Your task to perform on an android device: I want to look at the reviews of the Fabbmate shoes so as to confirm the purchase , Read the reviews in the Flipkart app 
Image 0: 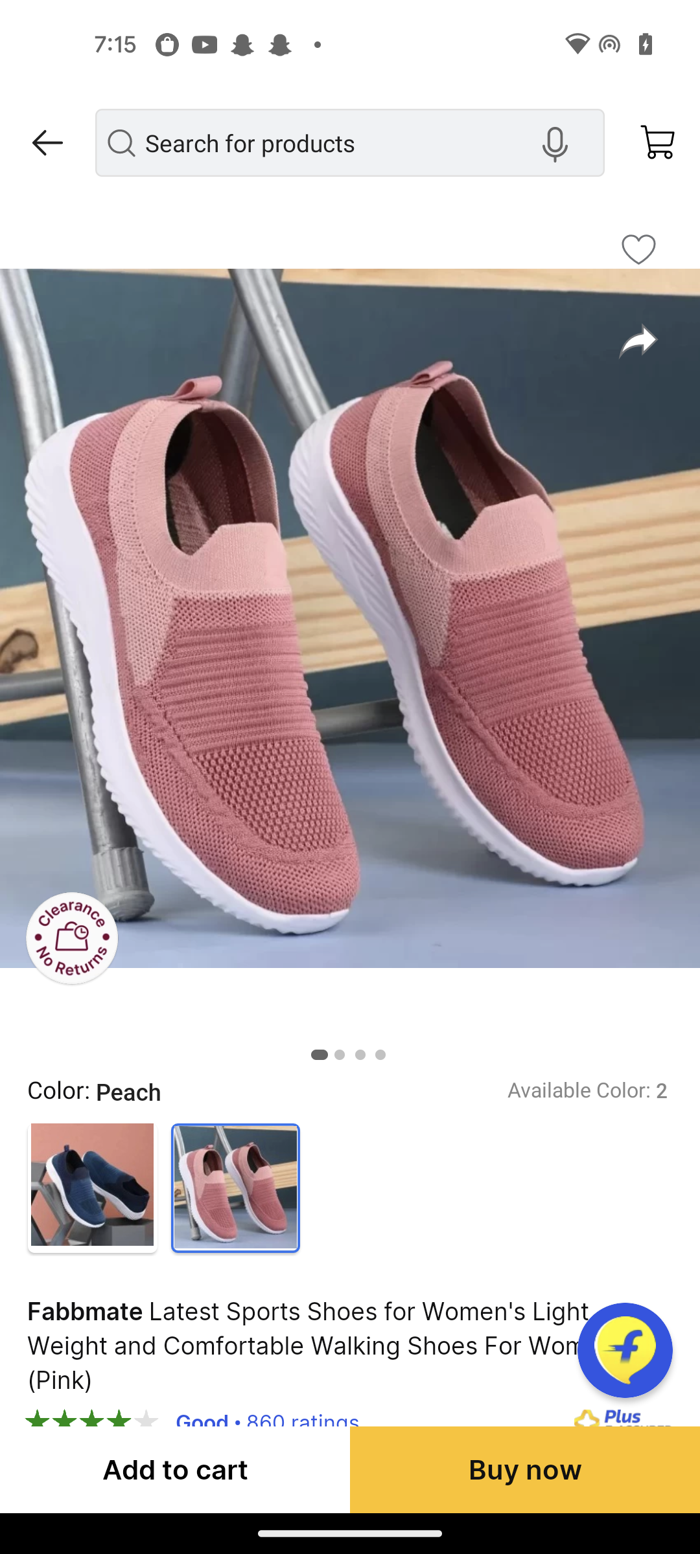
Swipe up to view the review option 
Step 0: scroll down
Image 1: 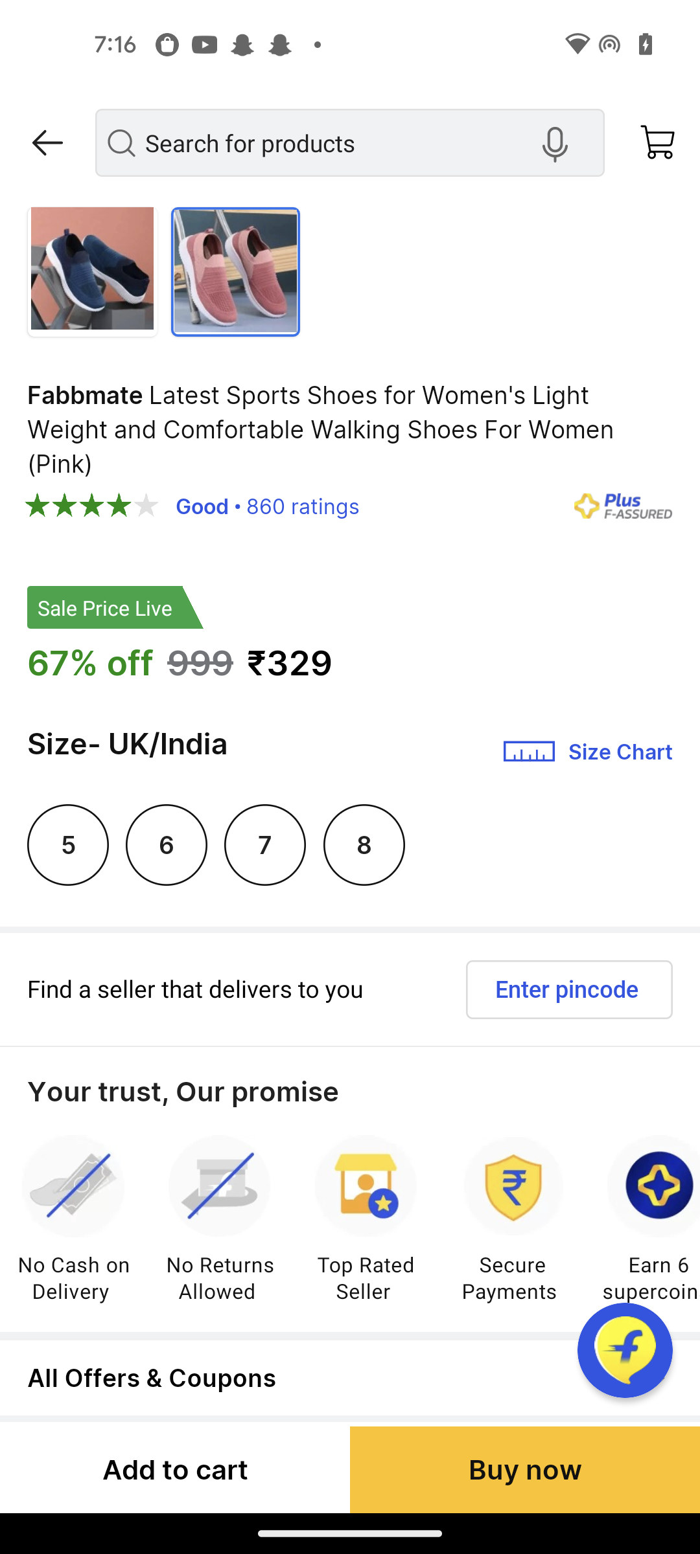
Swipe up to view the review option 
Step 1: scroll down
Image 2: 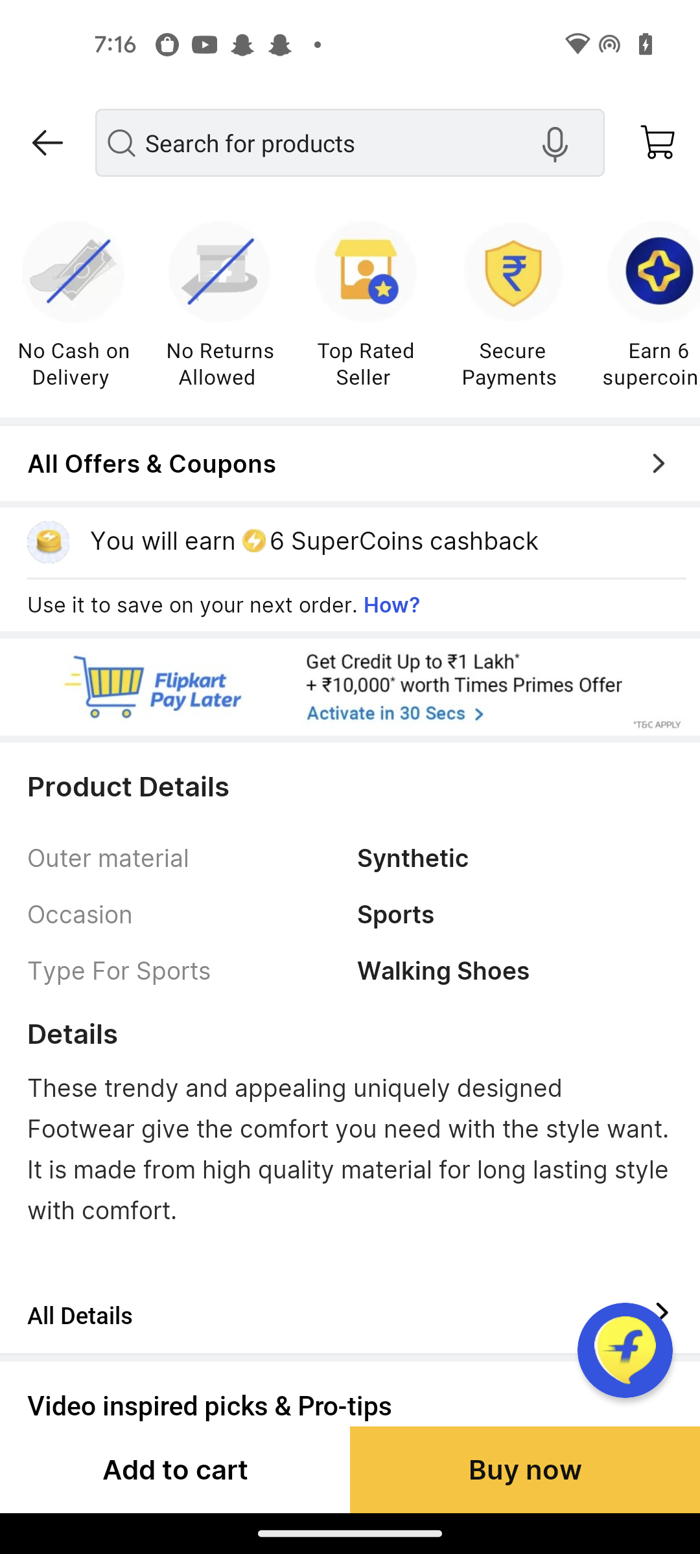
Swipe up to view the review option 
Step 2: scroll down
Image 3: 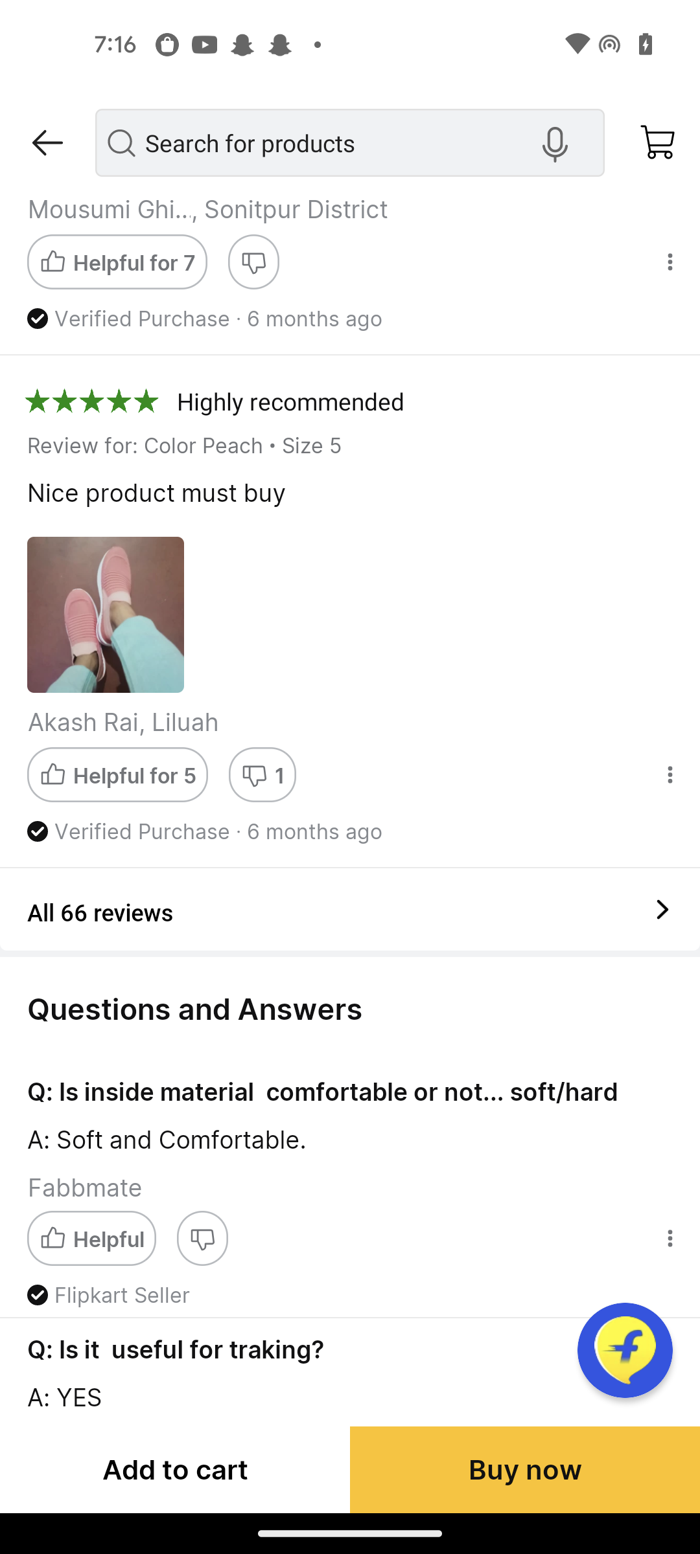
Click on the All reviews option 
Step 3: click (350, 908)
Image 4: 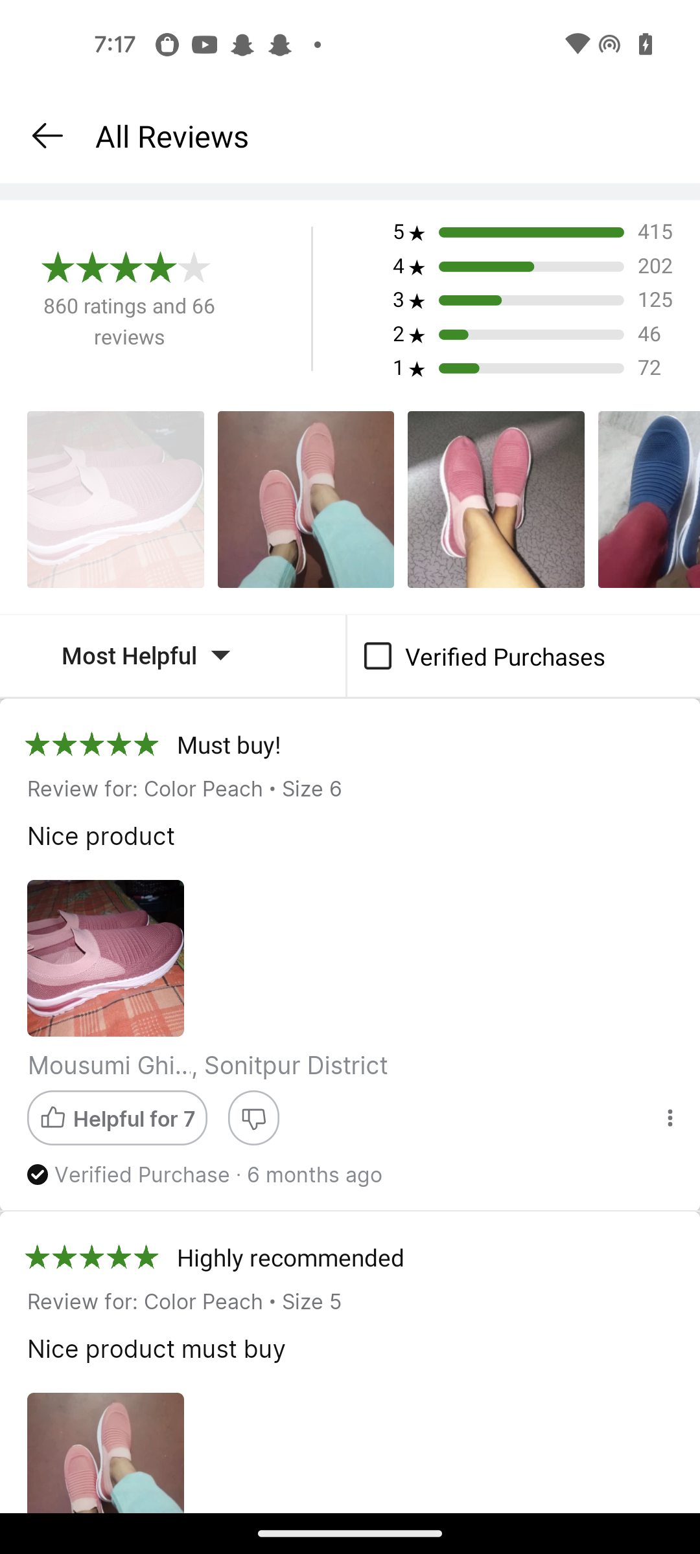
Swipe up
Step 4: scroll down
Image 5: 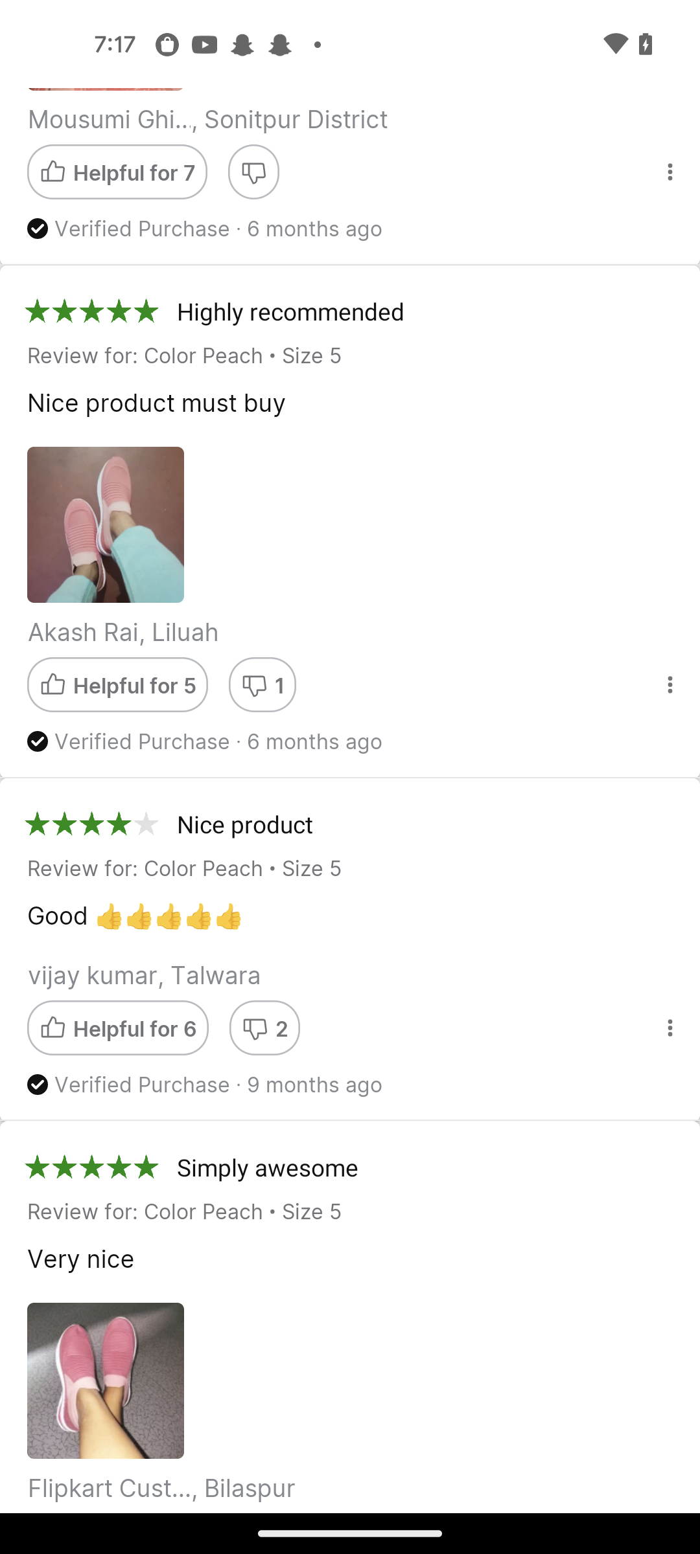
Swipe up
Step 5: scroll down